Your task to perform on an android device: Go to the Calculator app & find the value of sin 60
Image 0: 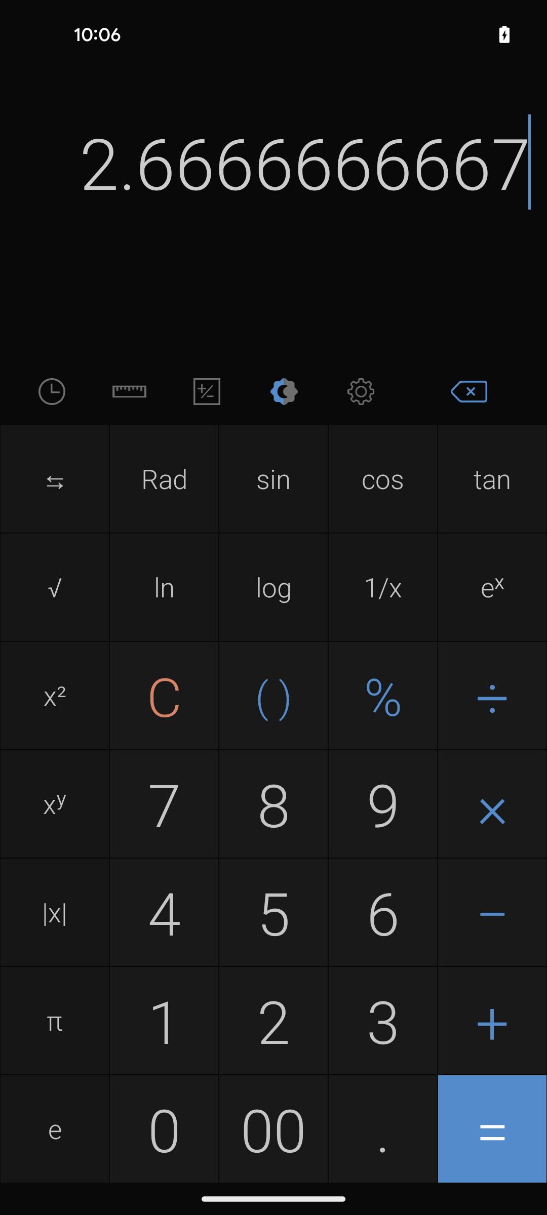
open the Calculator app
Step 0: open app "Calculator"
Image 1: 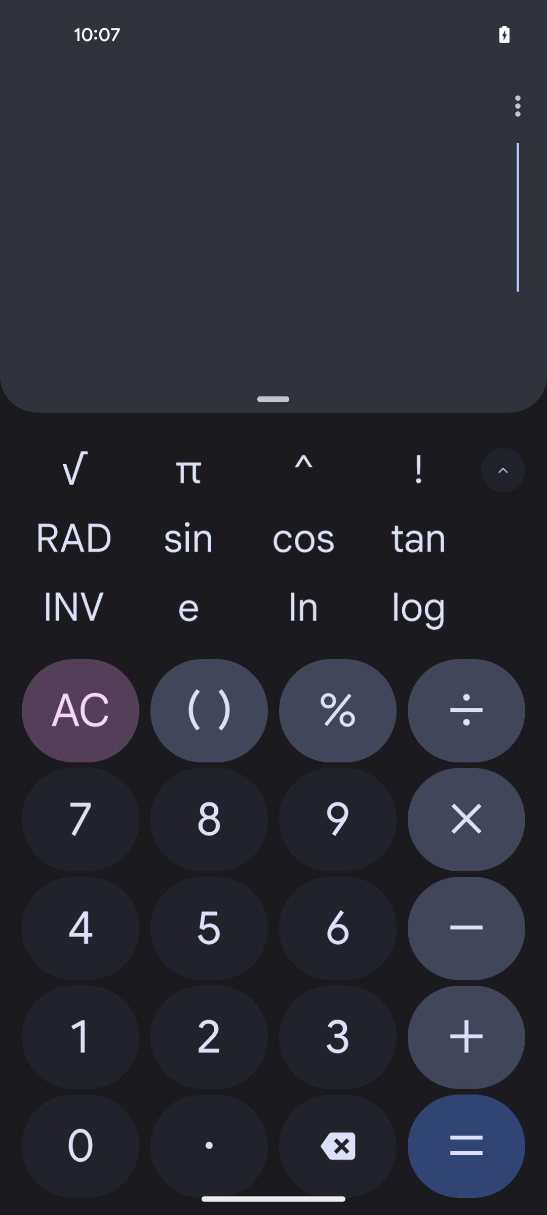
click on the sin function
Step 1: click (188, 538)
Image 3: 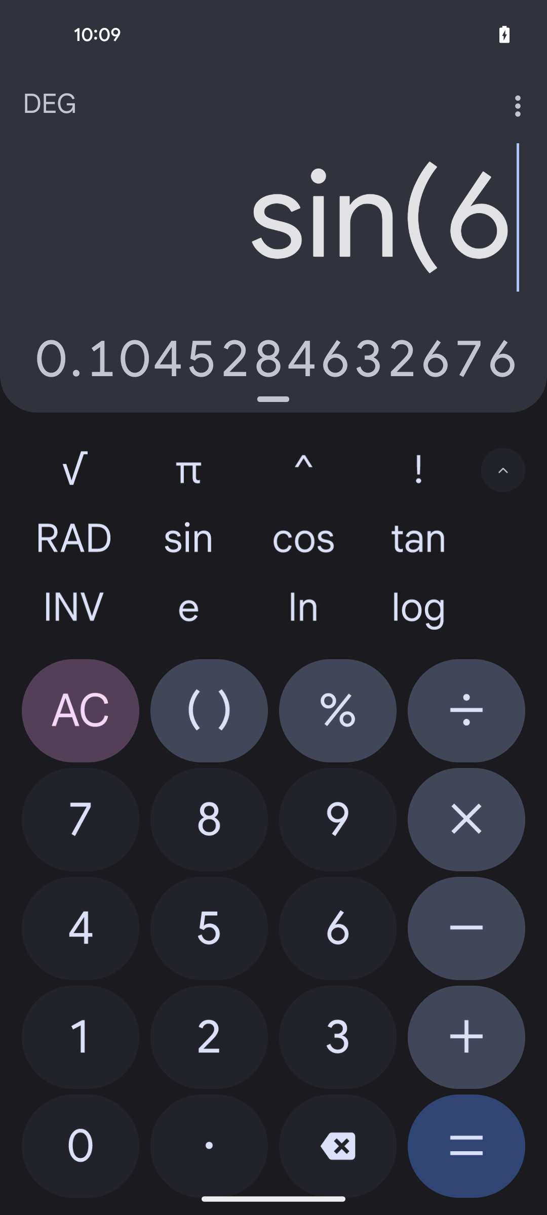
enter the value 60
Step 3: click (80, 1159)
Image 4: 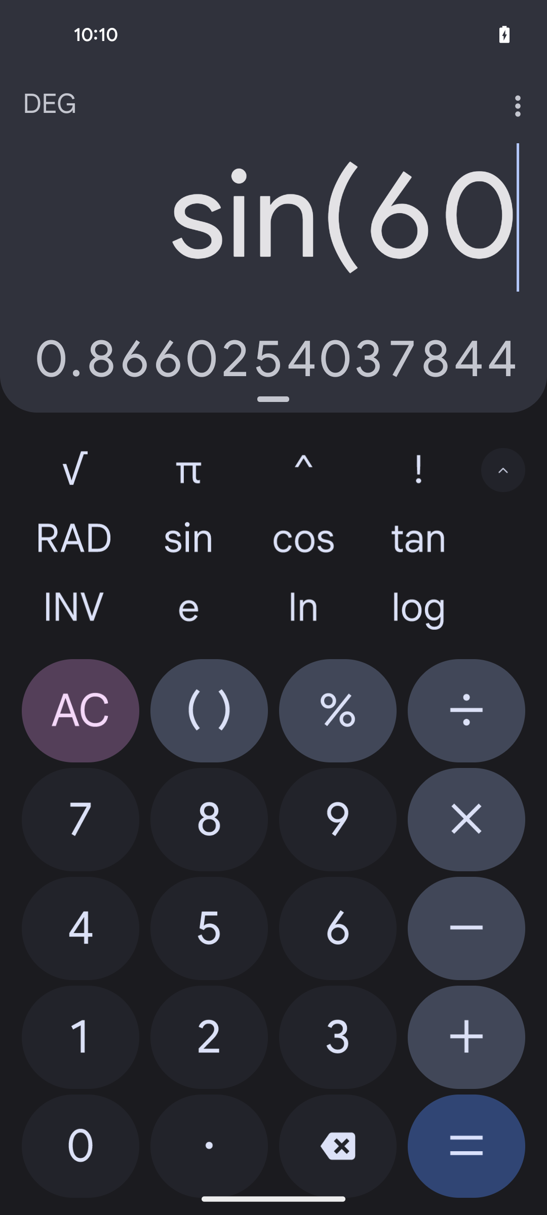
click on the equal icon at the bottom right corner of the screen
Step 4: click (466, 1146)